Your task to perform on an android device: "I need to travel to Washington DC for work after I visit New york the following week, so I should check the Trainline app for bus schedules from New York to Washington DC  for September 20th."
Image 0: 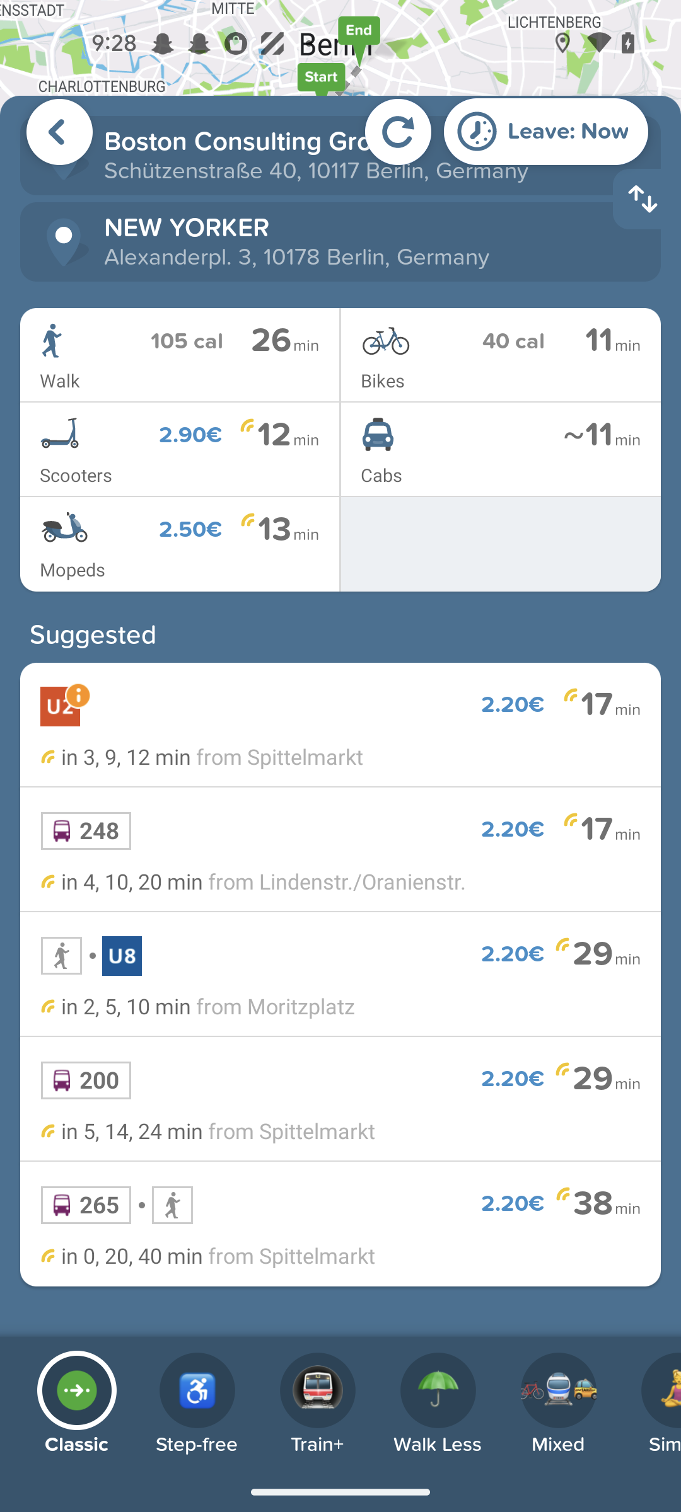
open the trainline app
Step 0: open app "Trainline"
Image 1: 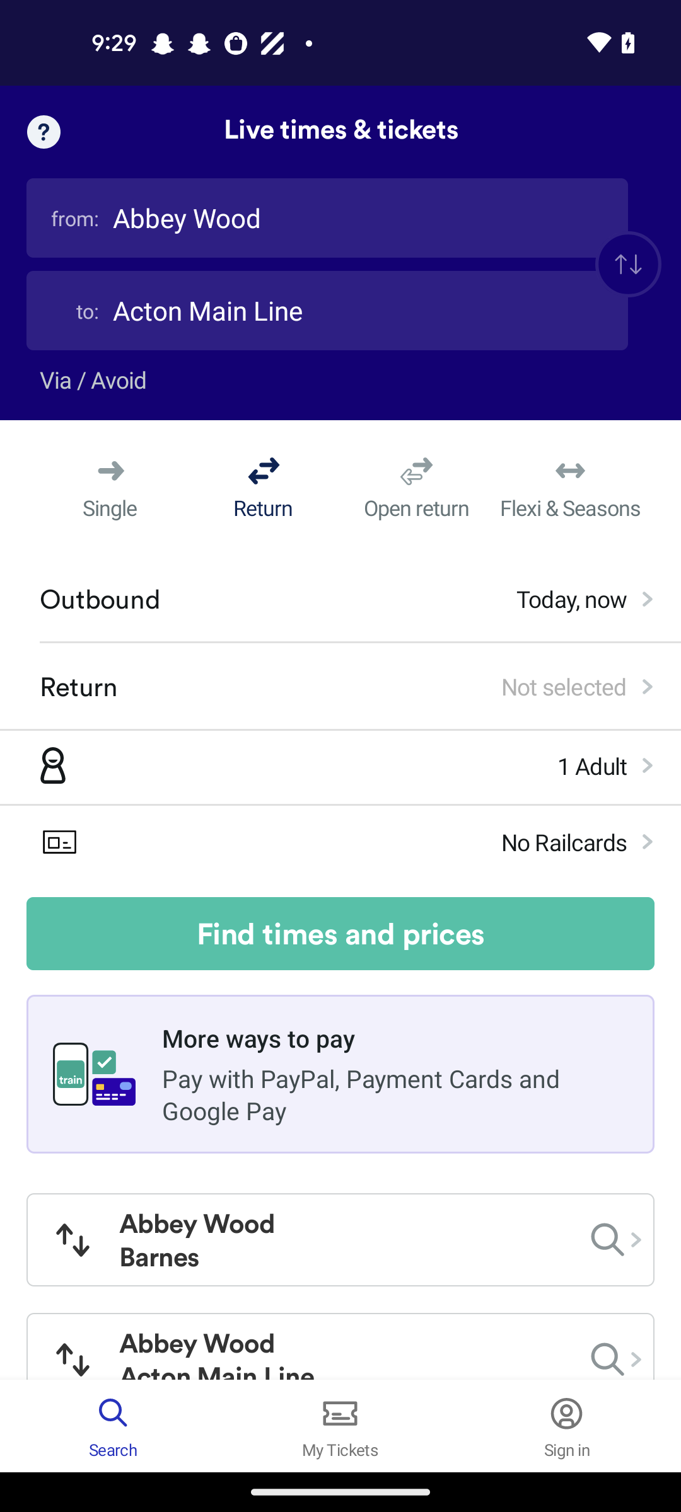
Click on the from section
Step 1: click (327, 218)
Image 2: 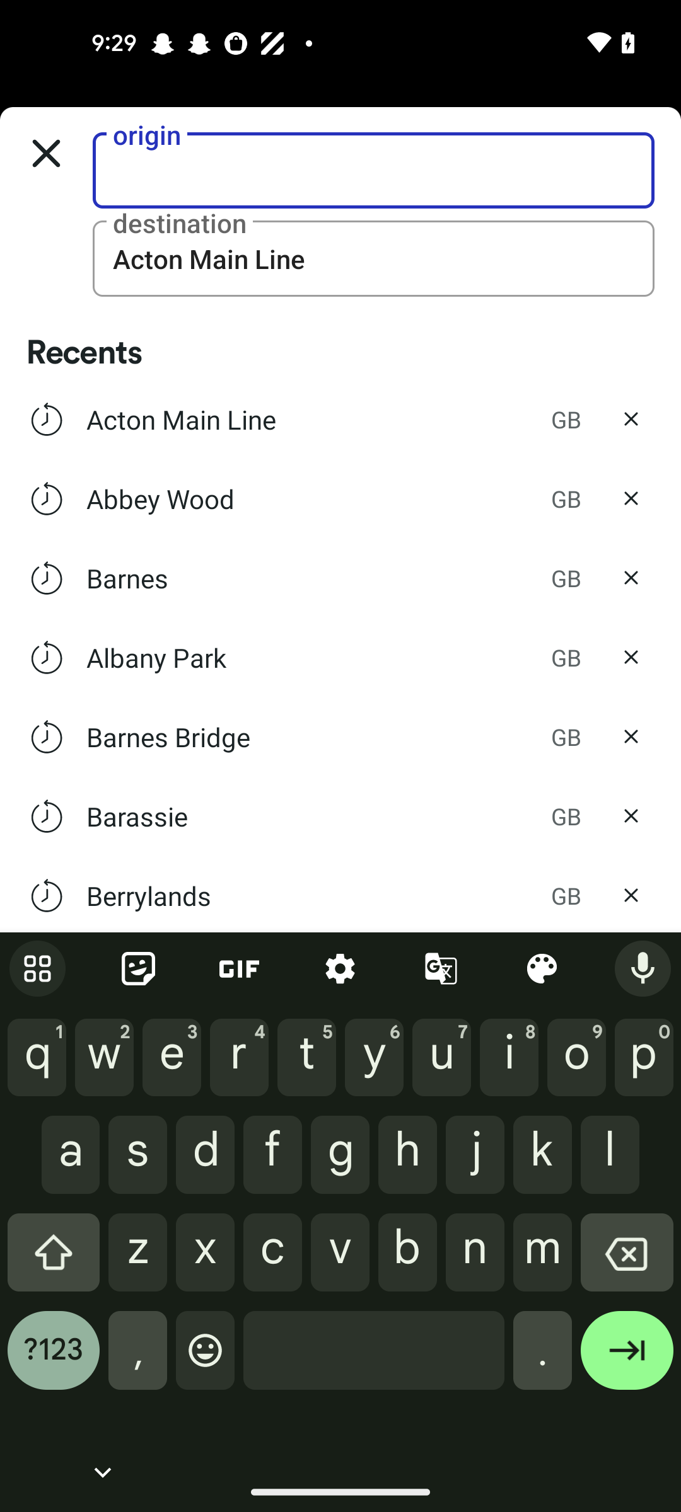
Enter a origin New York 
Step 2: type "New York "
Image 3: 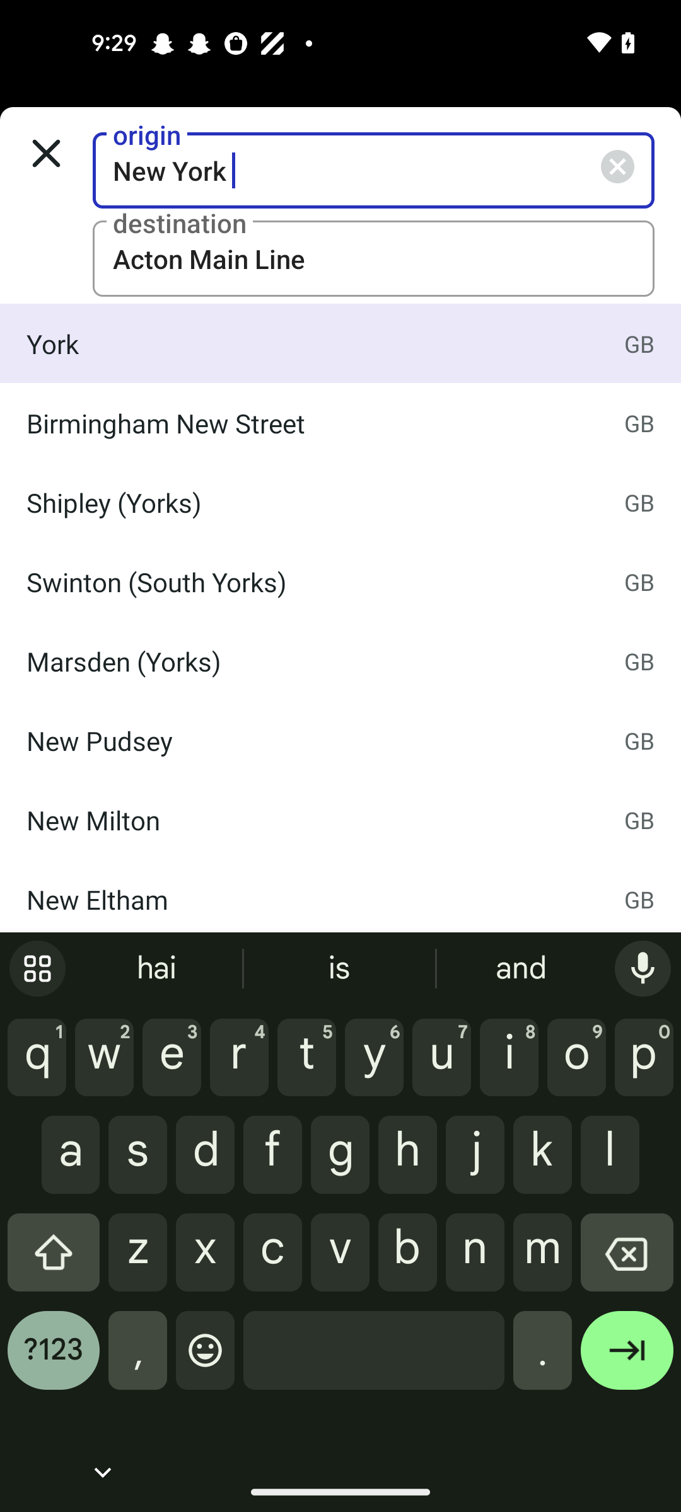
Click on the first result
Step 3: click (311, 343)
Image 4: 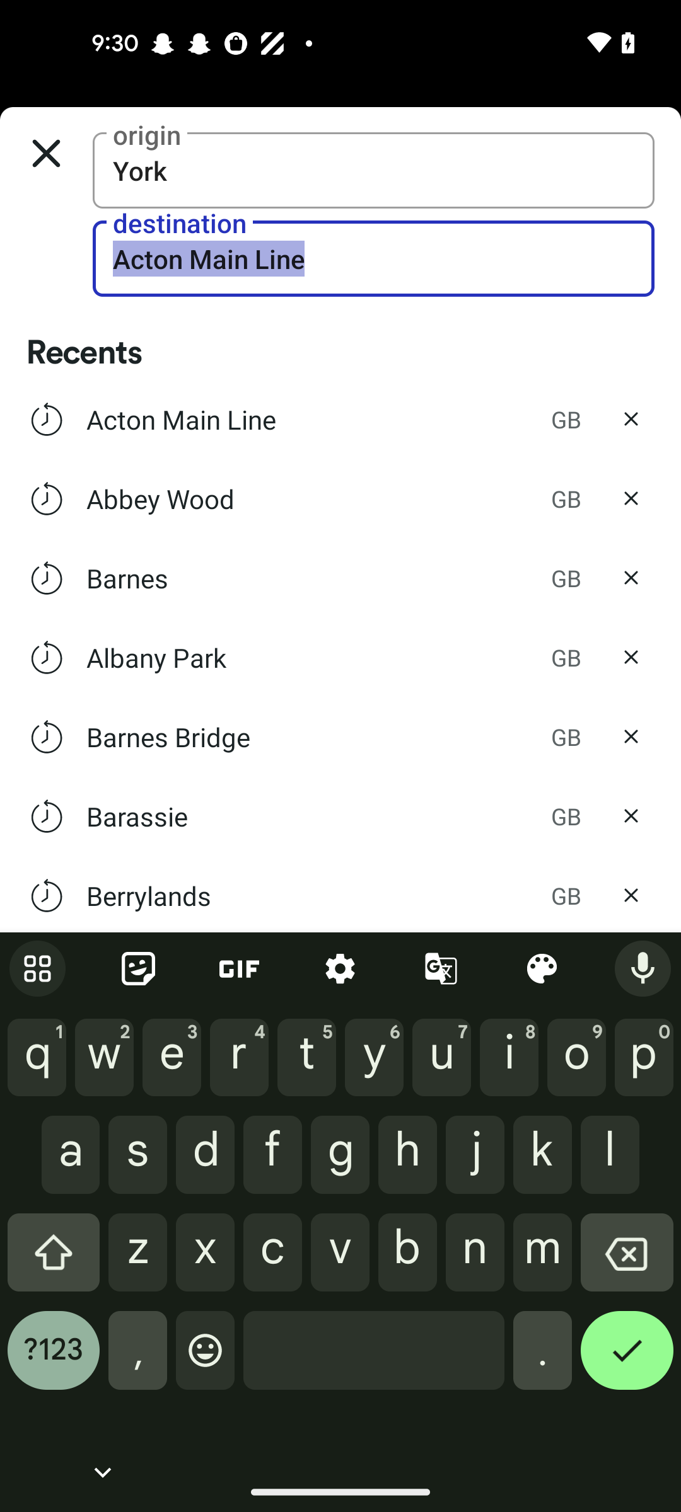
Click on the destination section
Step 4: click (373, 258)
Image 5: 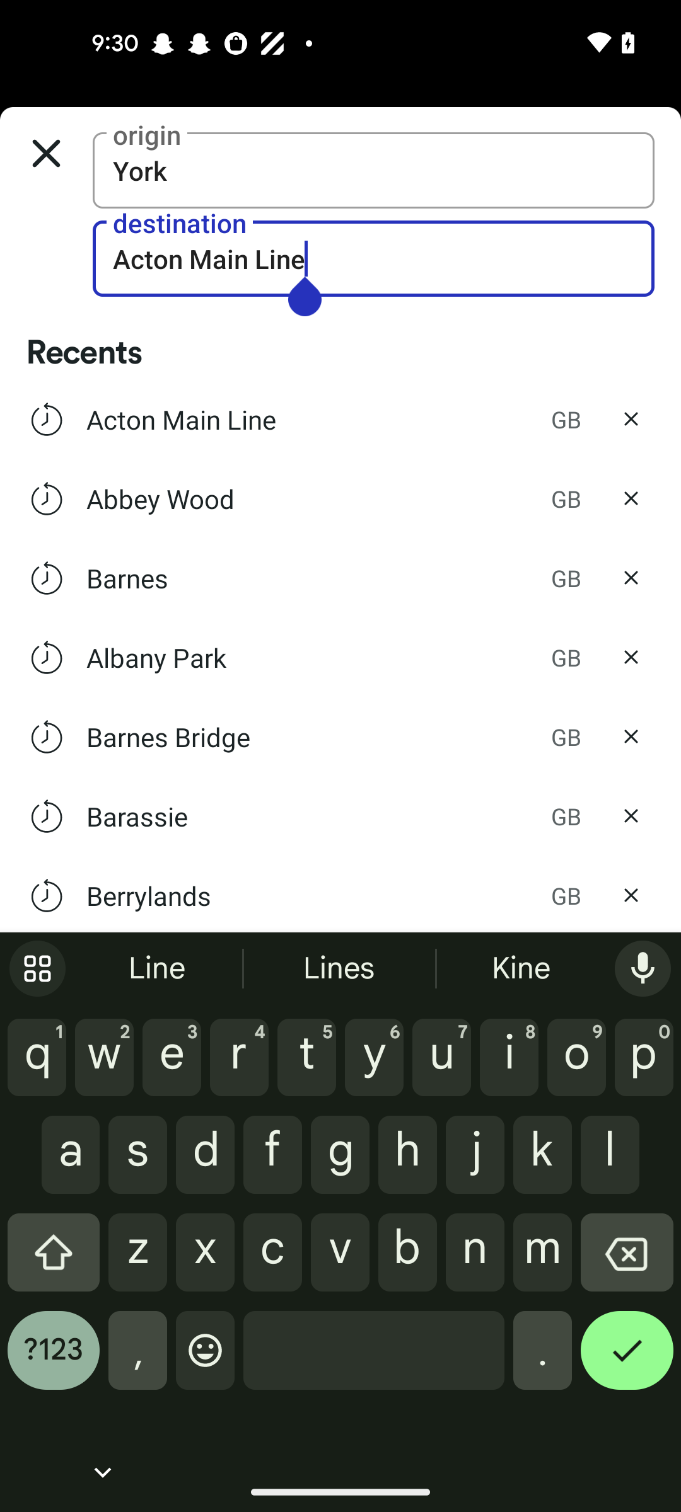
Click on the destination section
Step 5: wait
Image 6: 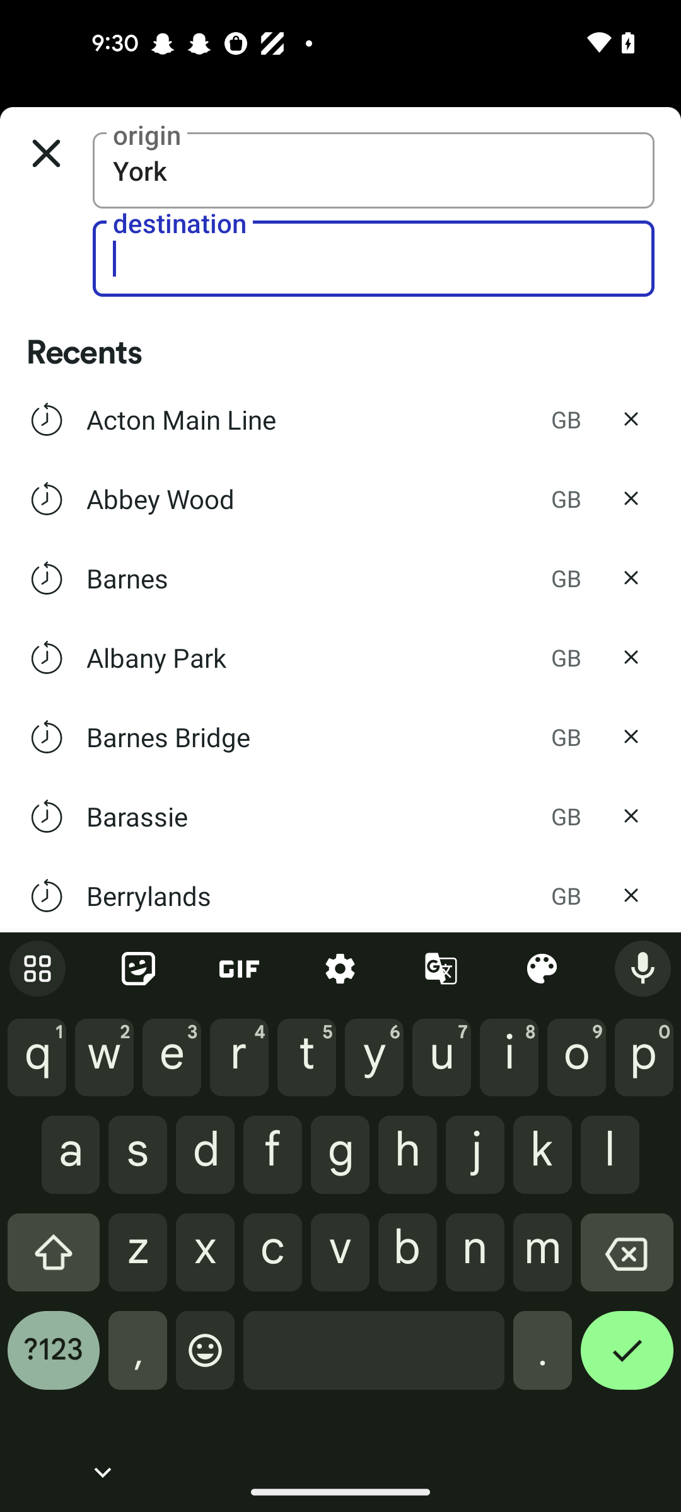
Enter a destination as  Washington DC
Step 6: type " Washington DC"
Image 7: 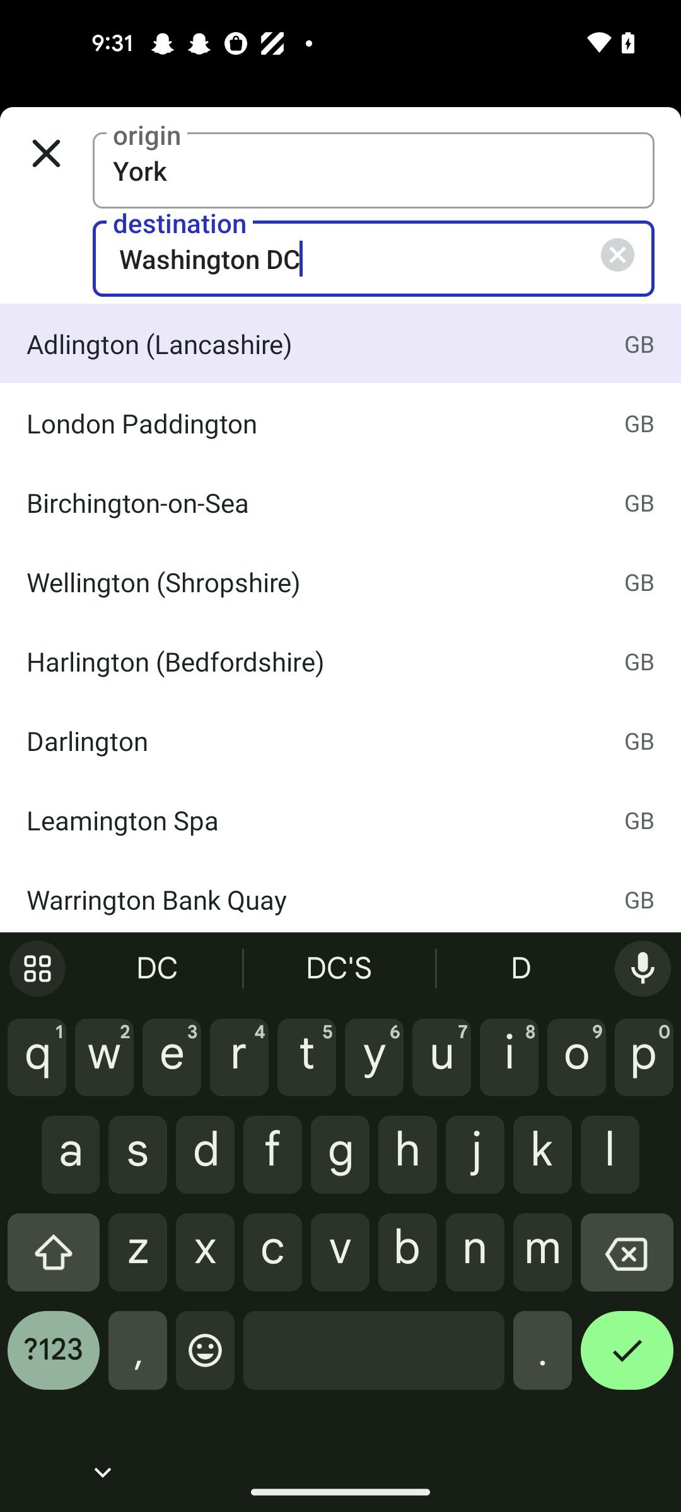
Click on the first result 
Step 7: click (311, 343)
Image 8: 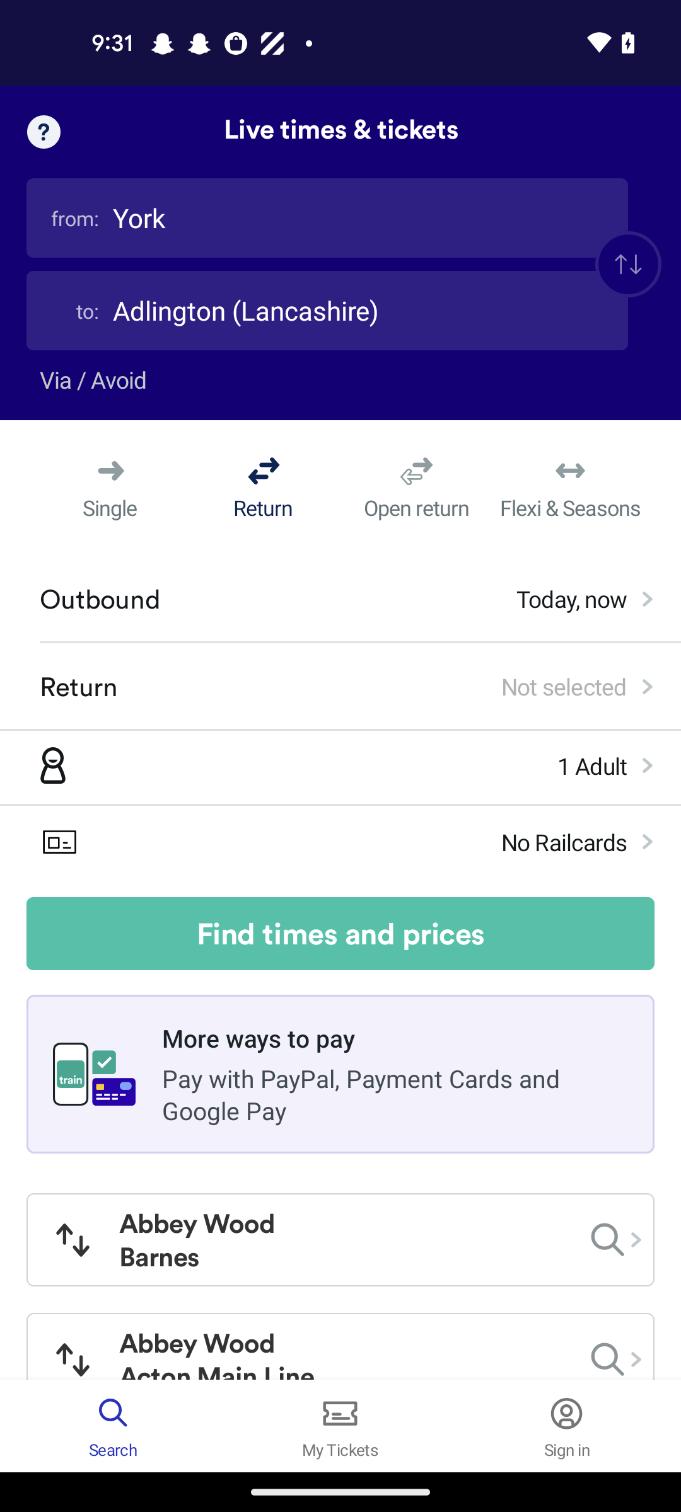
Click on the first result 
Step 8: wait
Image 9: 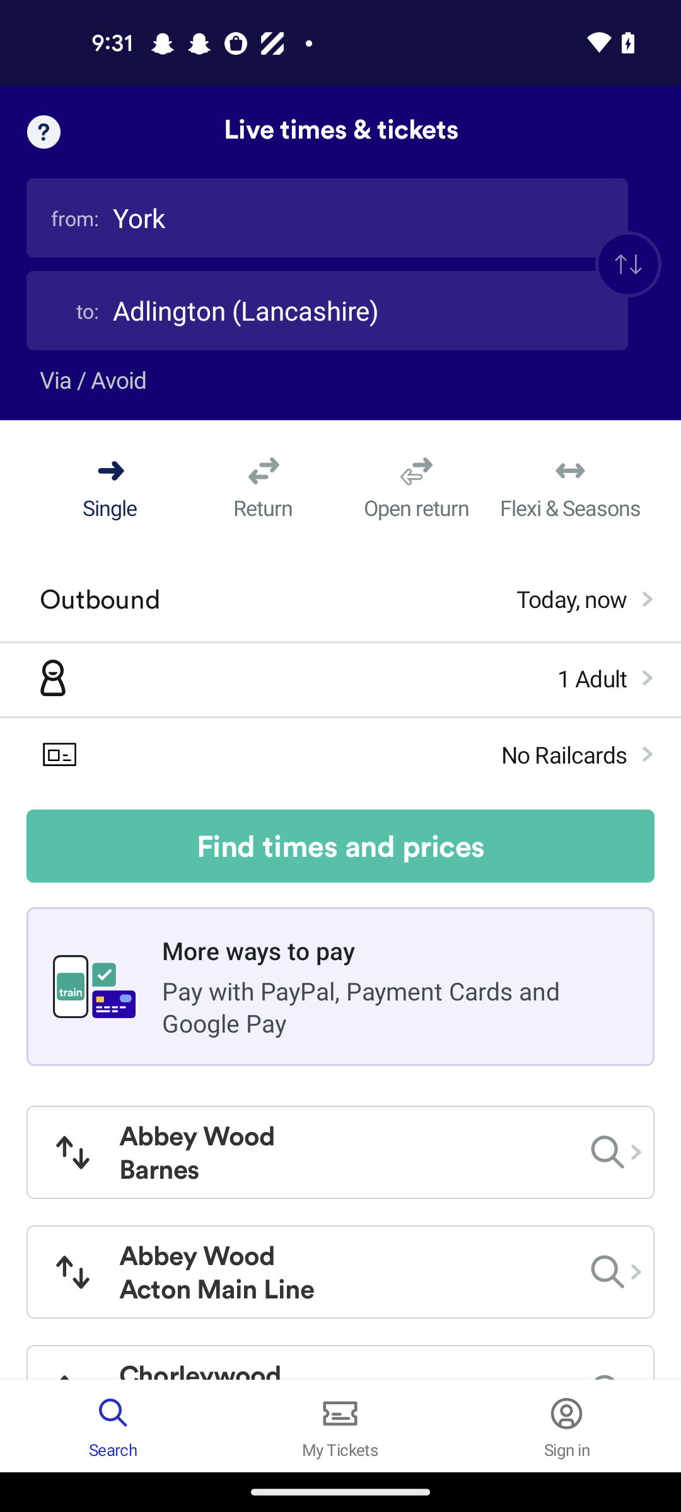
Click on the find times and prices button 
Step 9: click (340, 846)
Image 10: 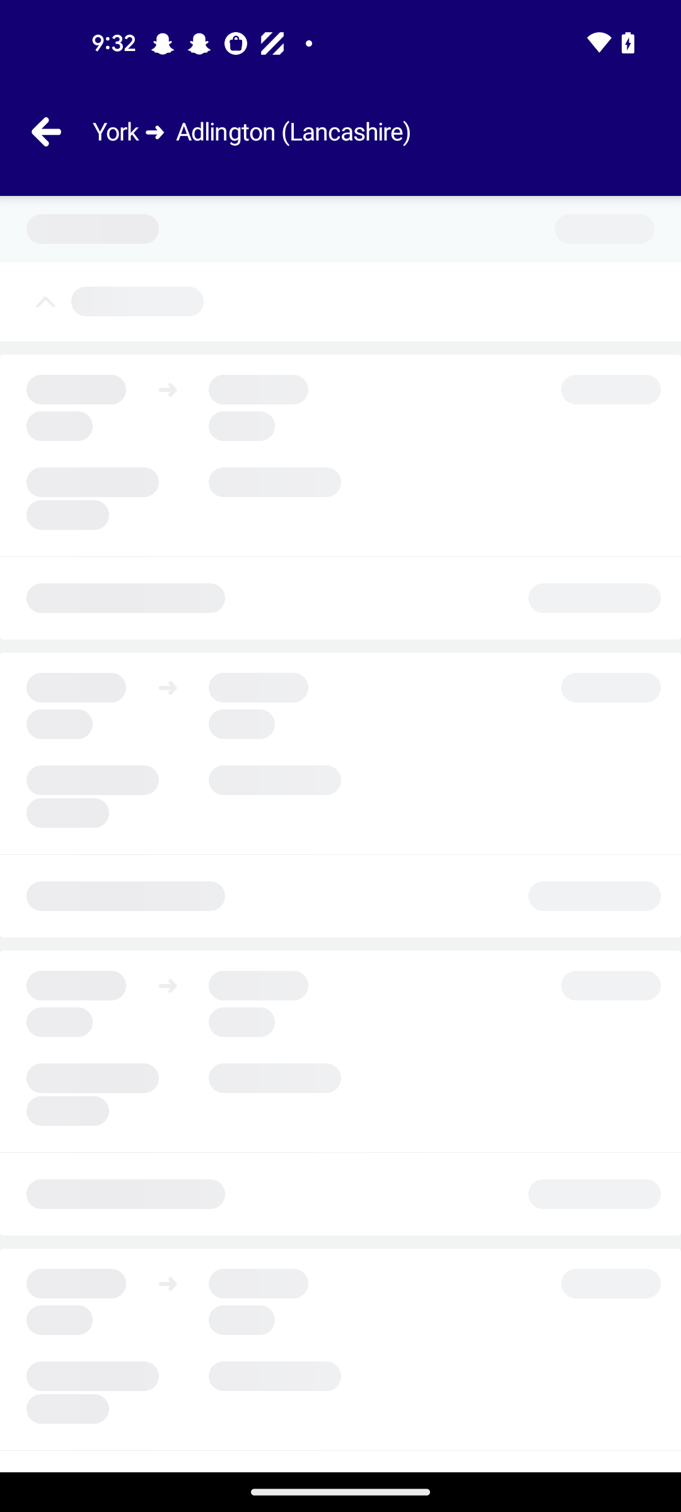
Click on the find times and prices button 
Step 10: wait